Your task to perform on an android device: Open the Google play books app and share 'enemies with benefits ' file to my buddy karin at karin.iversen@example.com using Gmail.
Image 0: 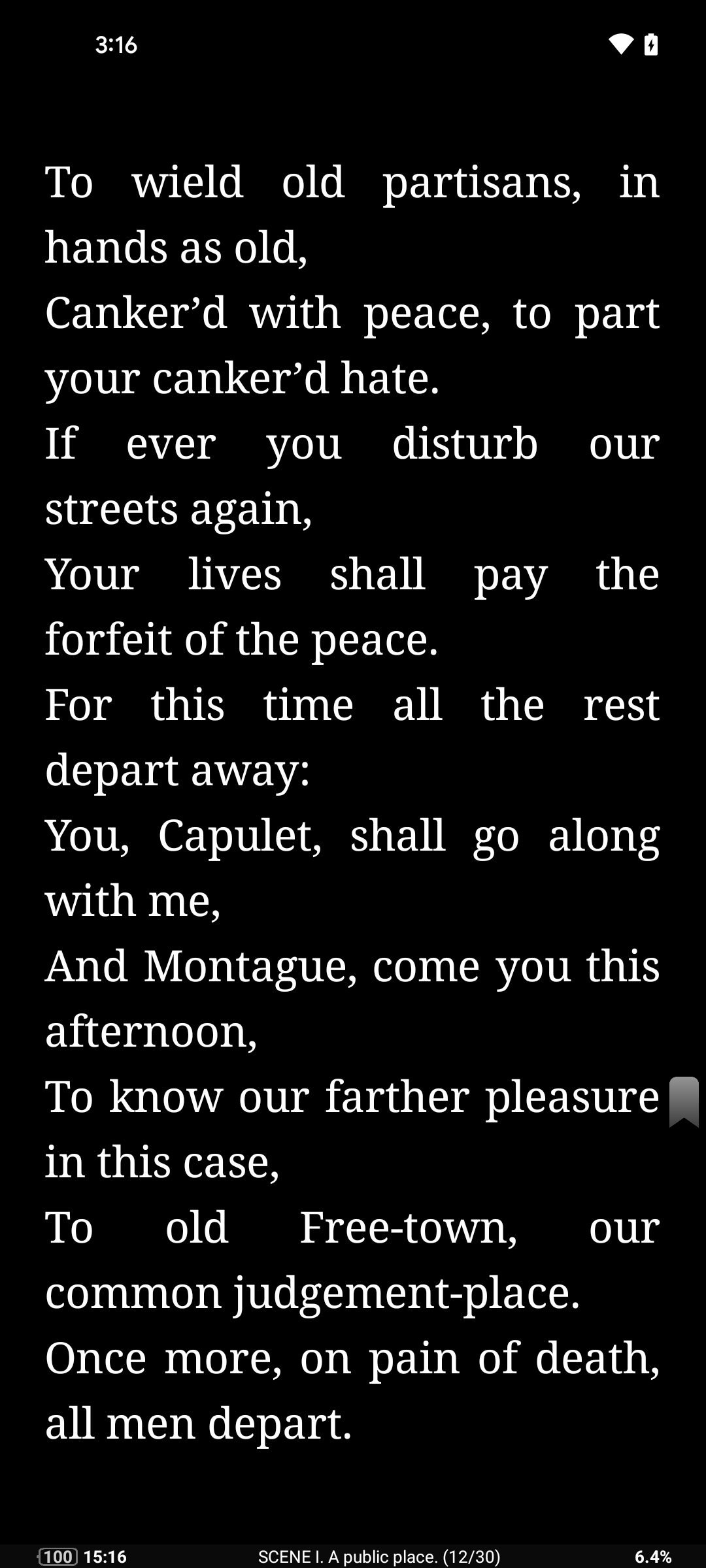
Open the Google play books app
Step 0: open app "Google Play Books"
Image 1: 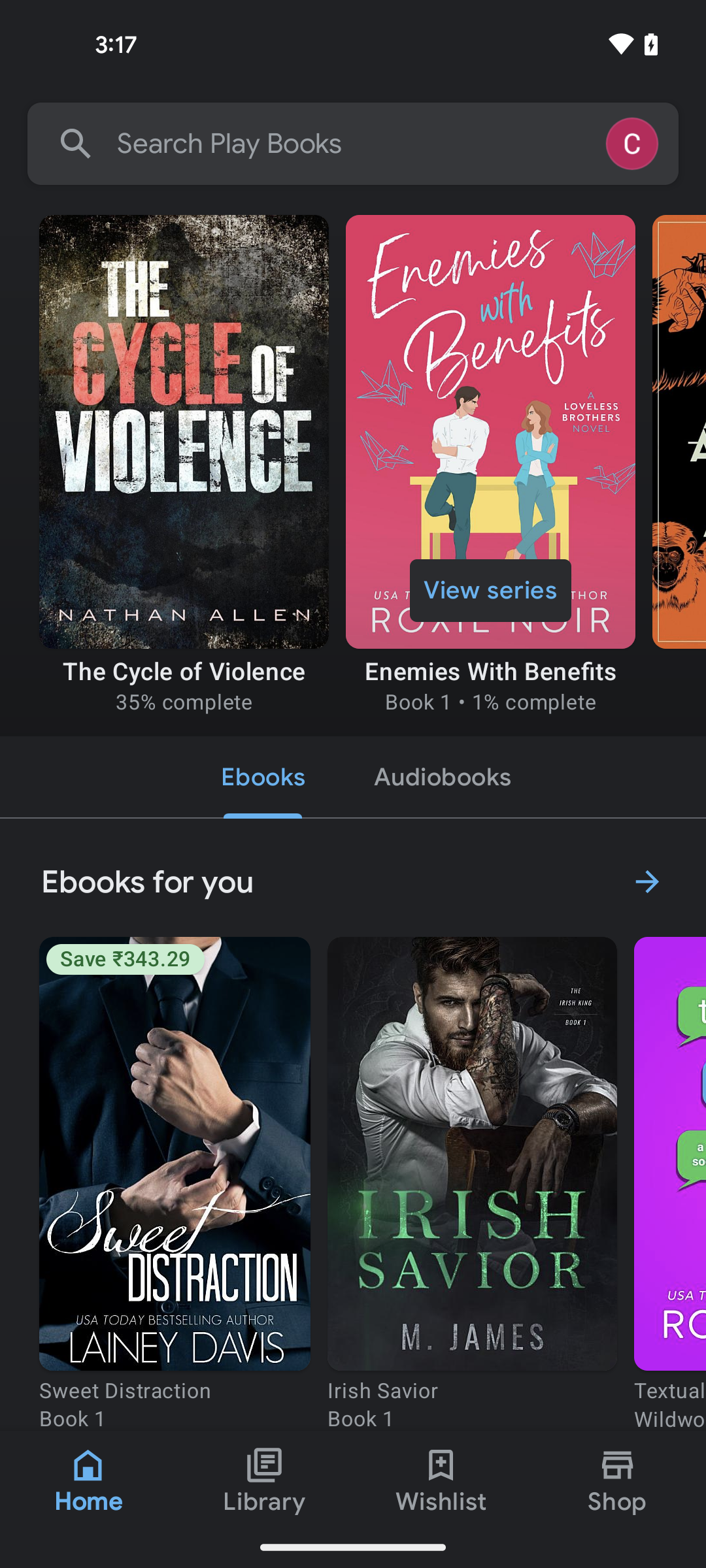
Tap on the enemies with benefits book
Step 1: click (490, 463)
Image 2: 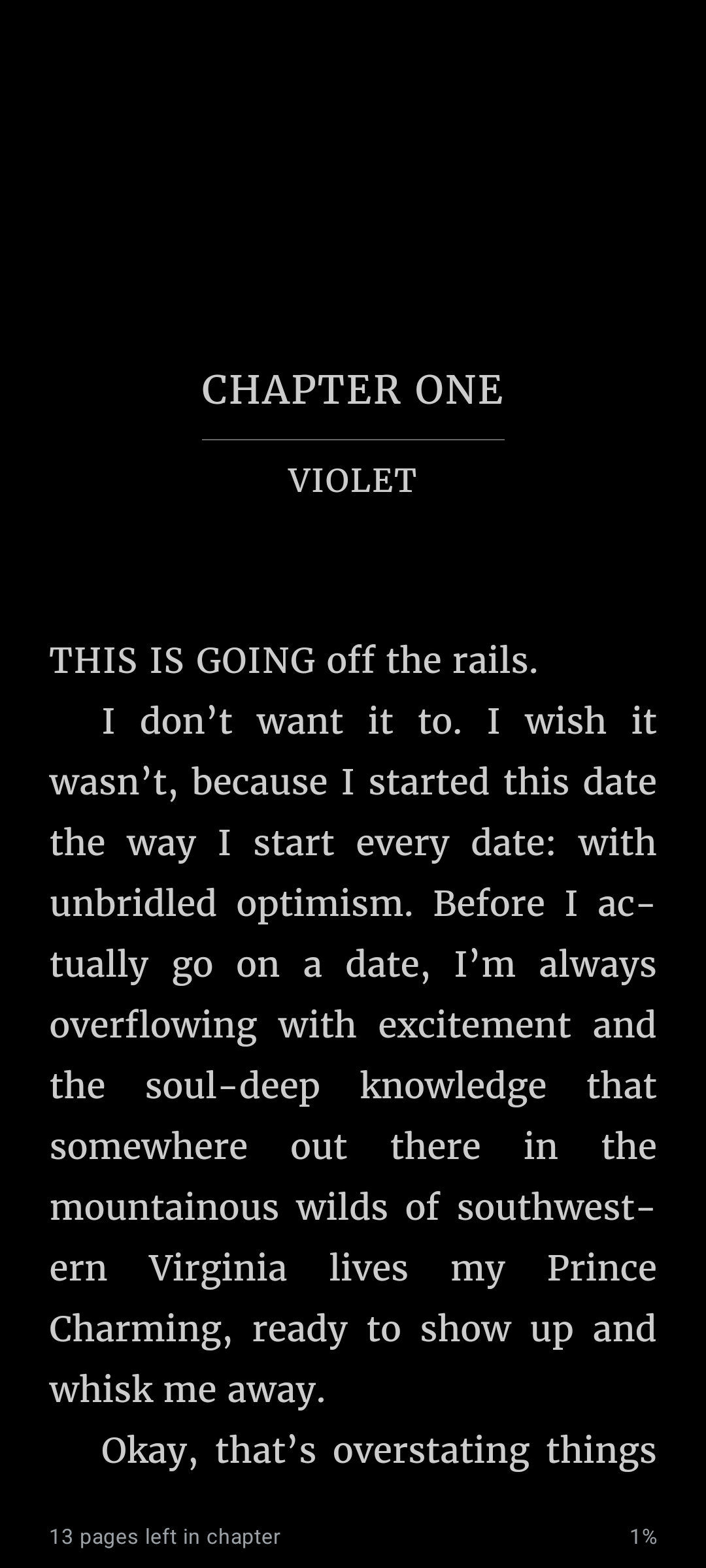
Tap on the mid of the screen
Step 2: click (353, 828)
Image 3: 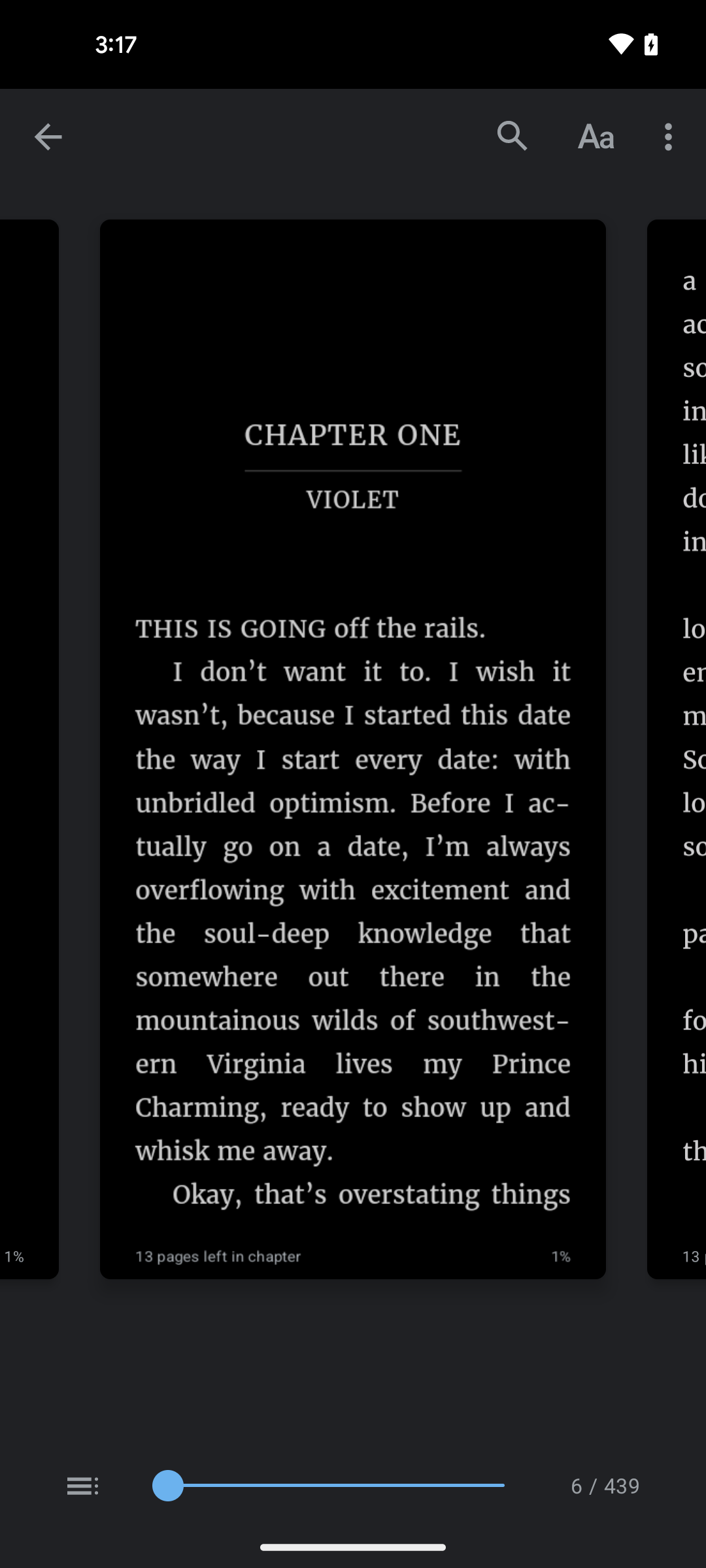
Tap on the three dots icon at the top right corner of the screen
Step 3: click (671, 137)
Image 4: 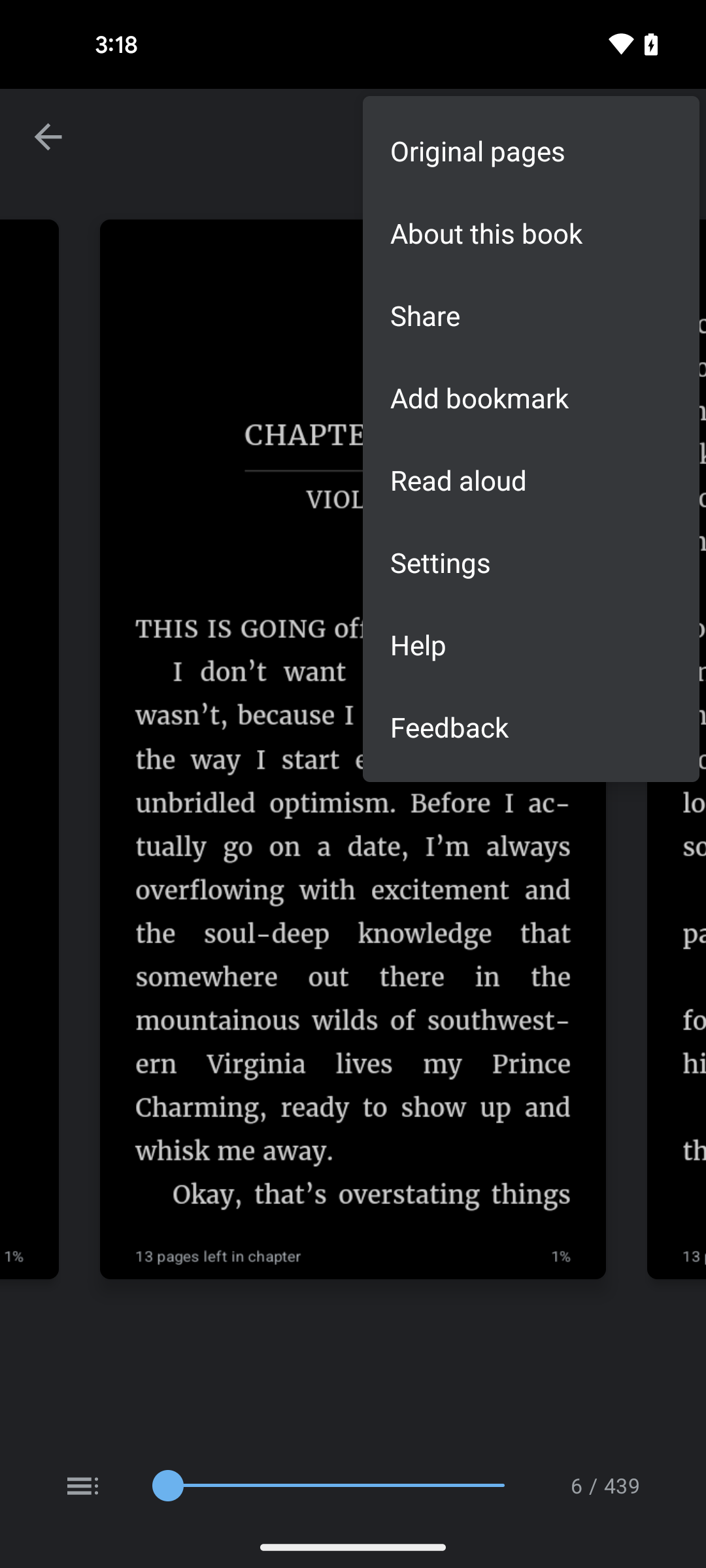
Tap on the share option
Step 4: click (531, 315)
Image 5: 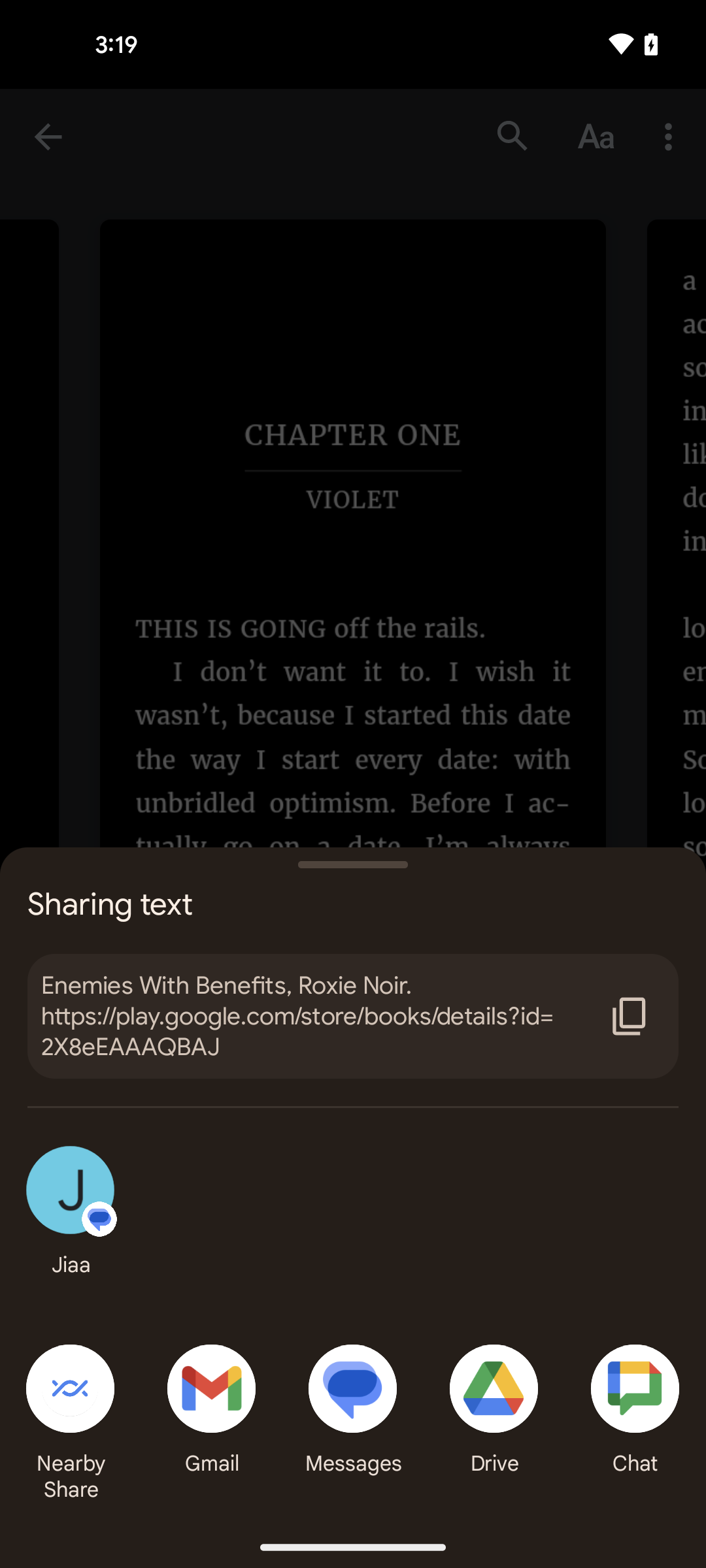
Click on the gmail option
Step 5: click (211, 1388)
Image 6: 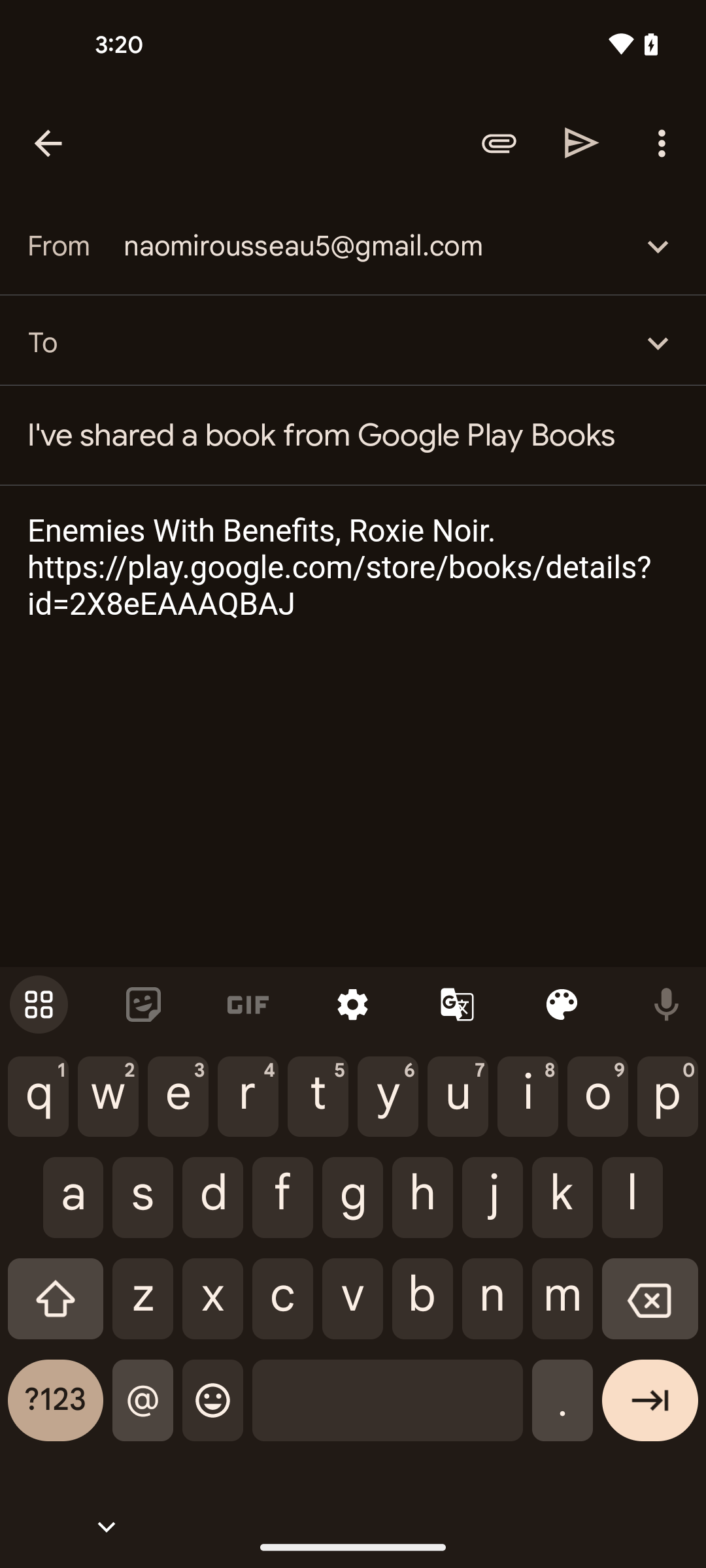
Search the recipient id-karin.iversen@example.com
Step 6: type "karin.iversen@example.com"